Your task to perform on an android device: I am planning on hiking with my friends, and for that, I need shoes, so search for "hiking shoes for women" on the Snapdeal app.
Image 1: 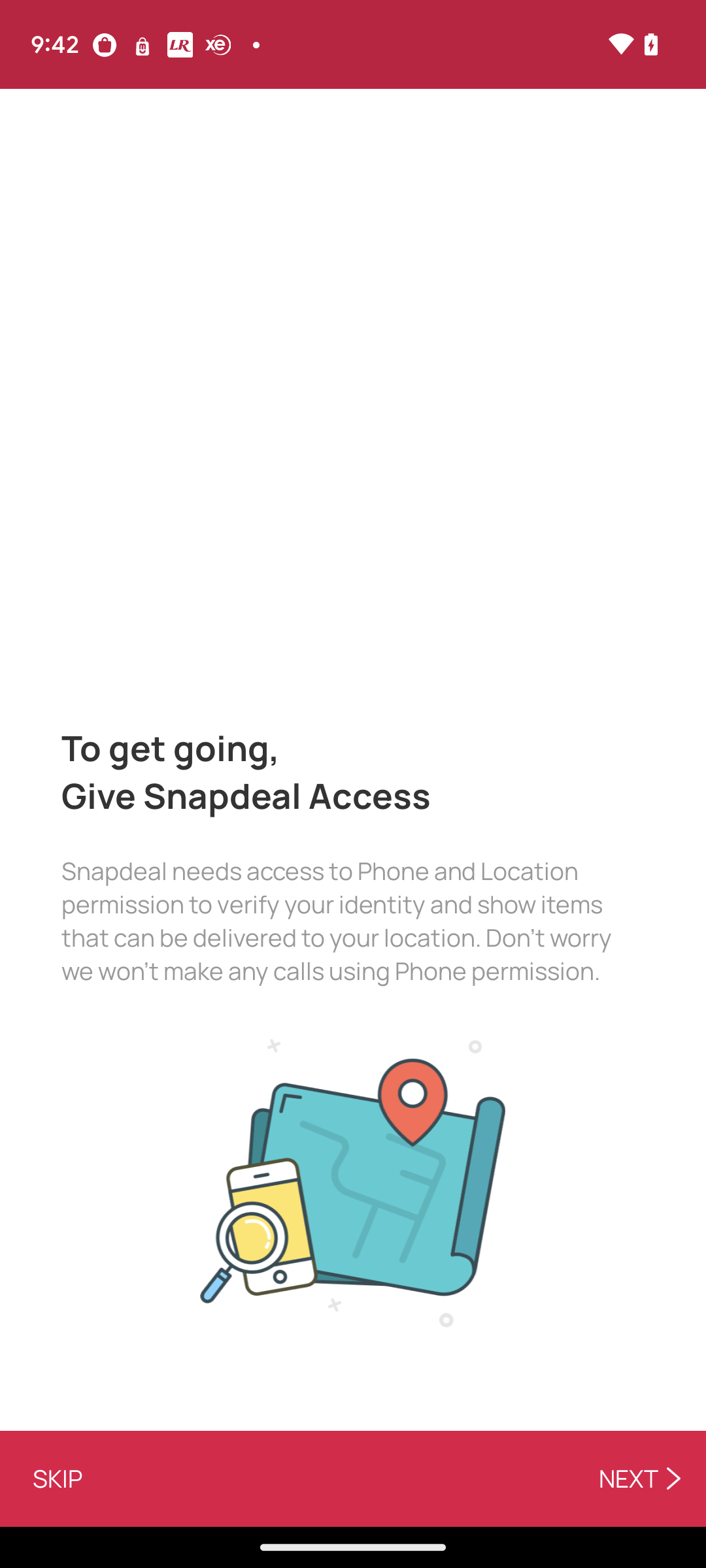
Open the snapdeal app.
Step 1: wait
Image 3: 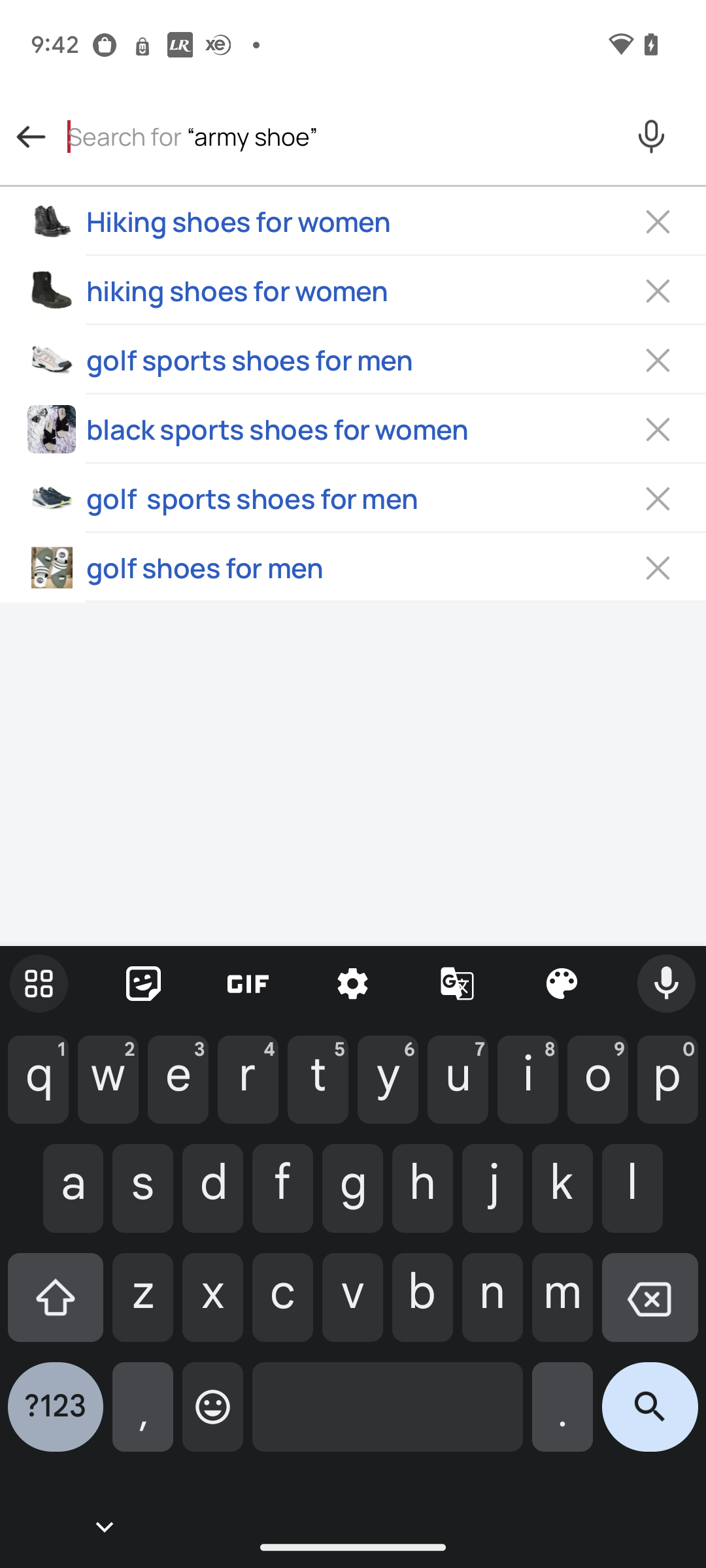
Type "Hiking Shoes For Women" in the search box.
Step 3: type "Hiking Shoes For Women"
Image 4: 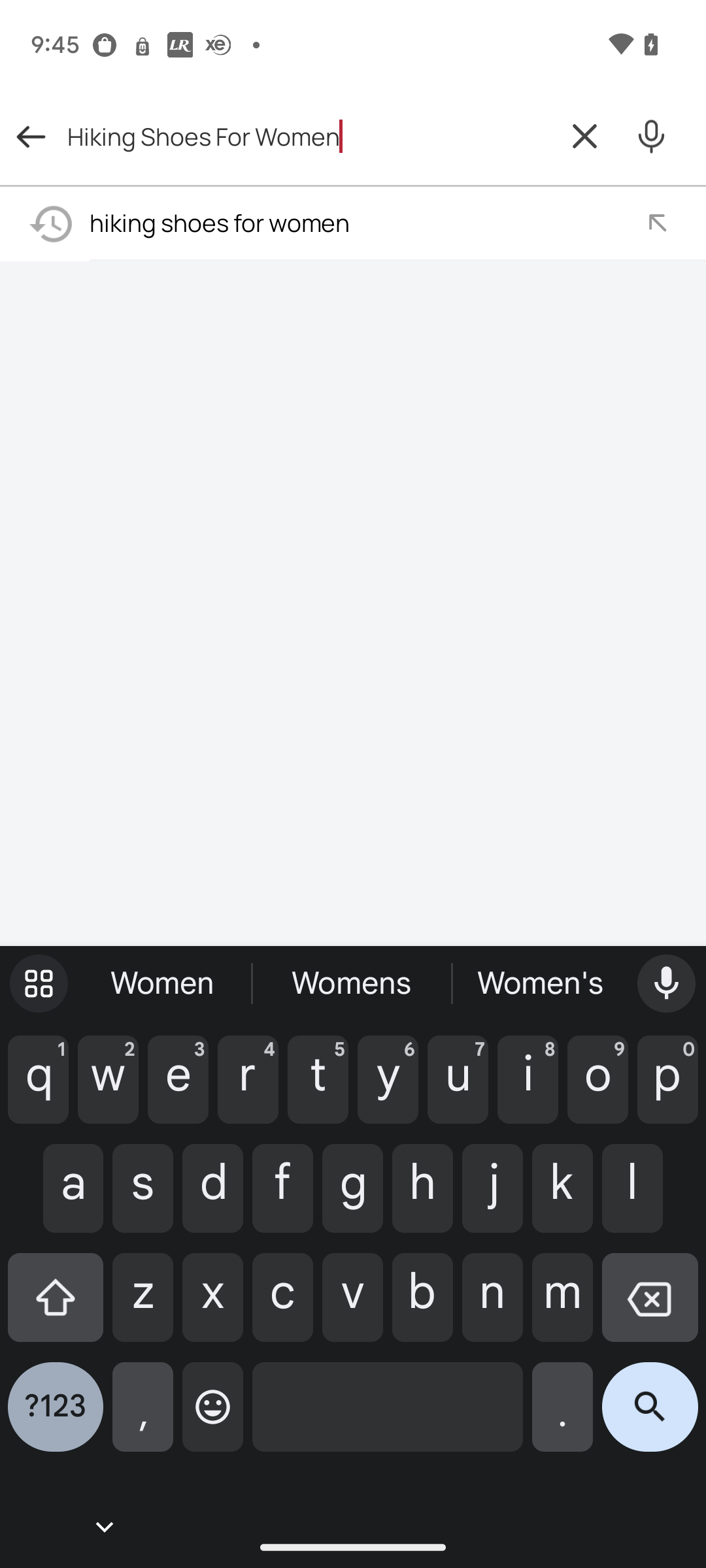
Click on the search Icon at the bottom right corner of the keyboard
Step 4: click (650, 1417)
Image 5: 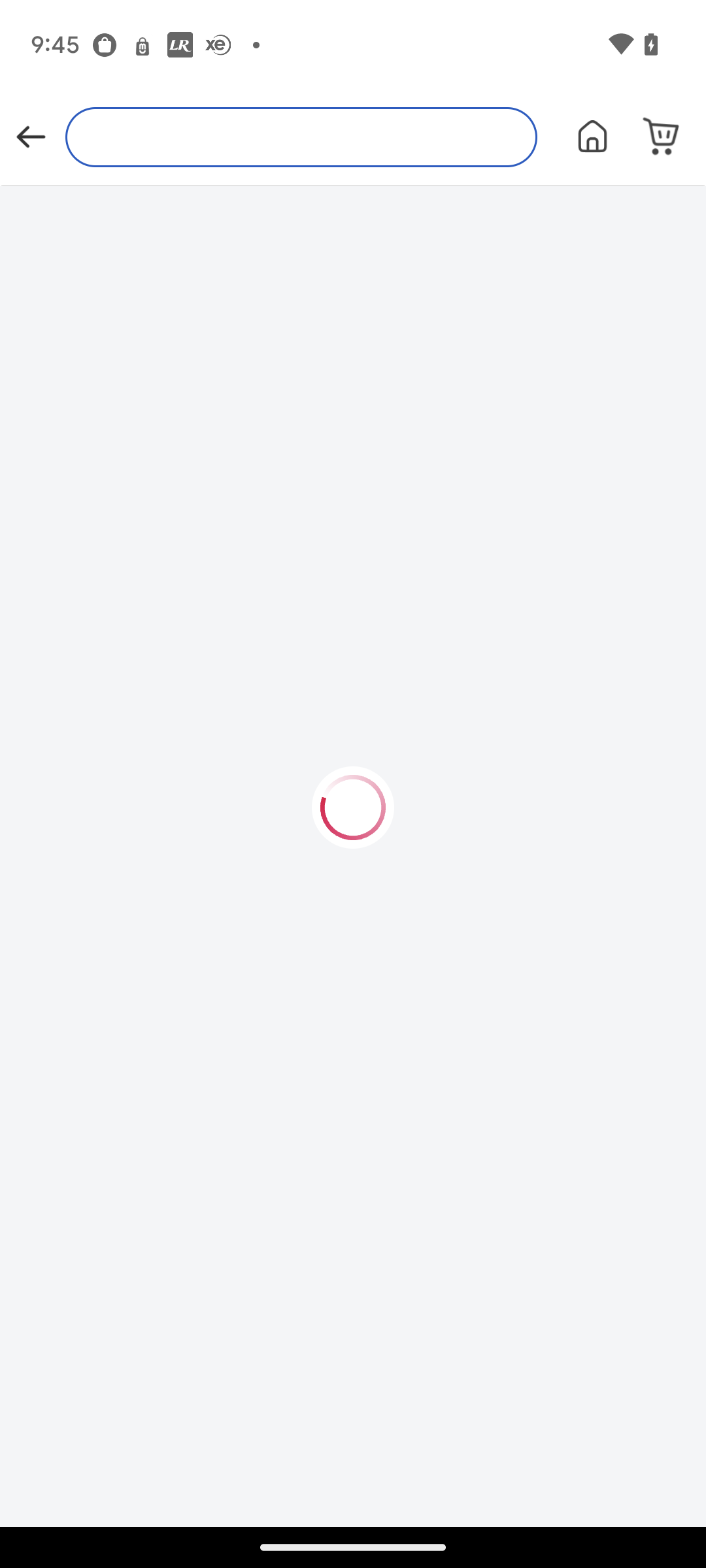
Click on the search Icon at the bottom right corner of the keyboard
Step 5: wait